Your task to perform on an android device: Search Yoga reminder in app search bar
Image 0: 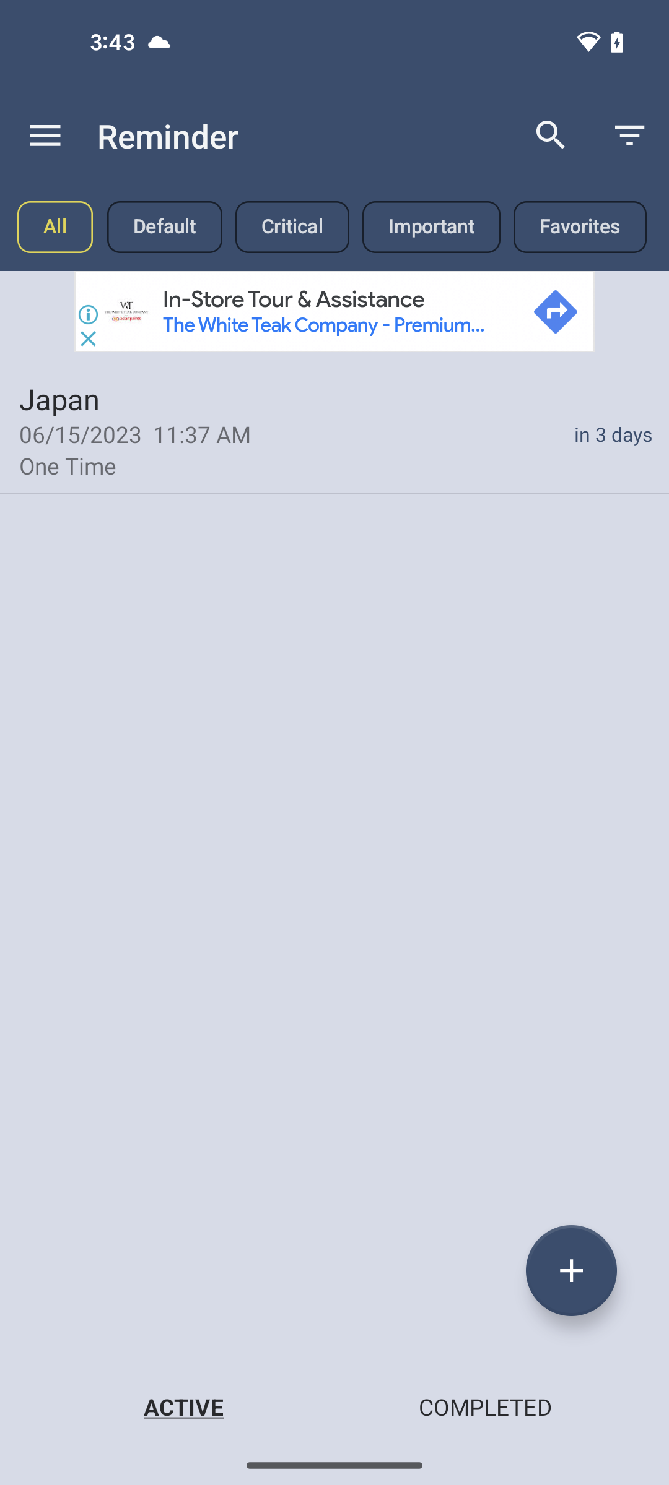
Click on Search icon at the top right of the screen
Step 0: click (551, 135)
Image 1: 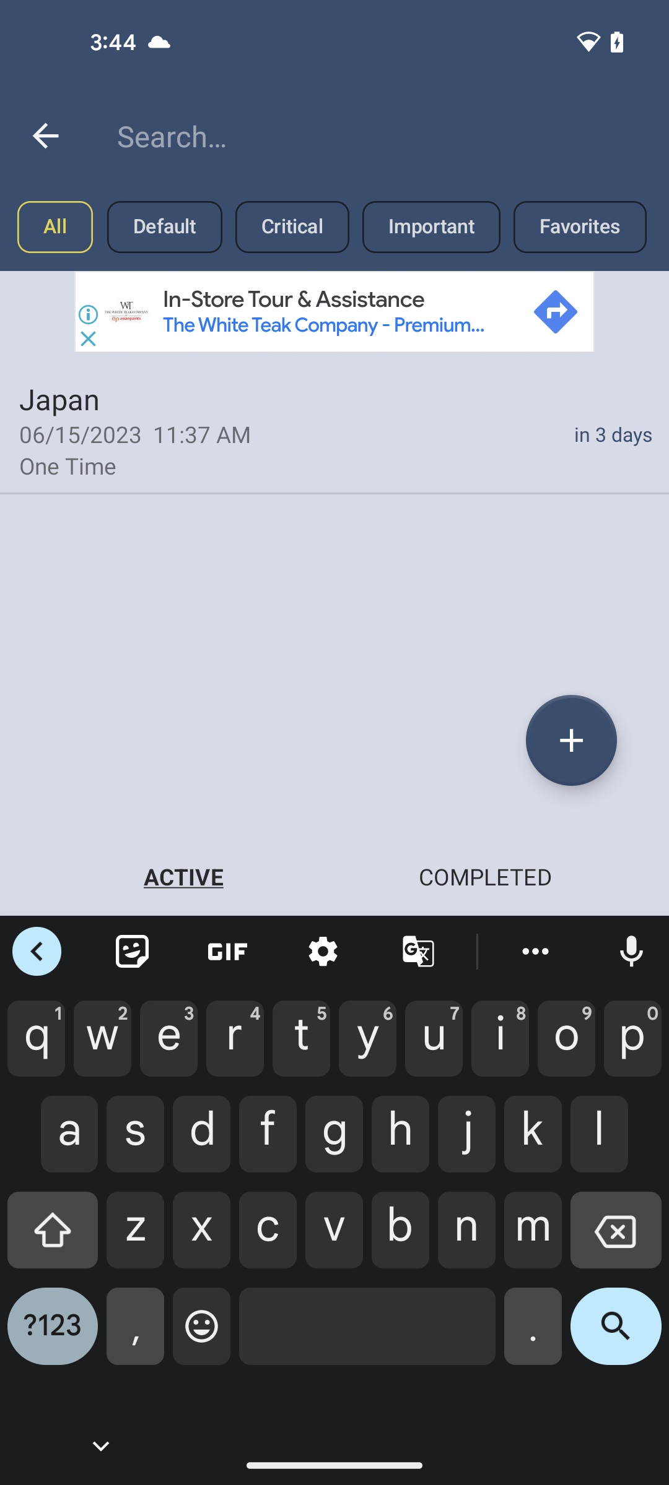
Search for Japan in Search bar
Step 1: type "Japan"